Your task to perform on an android device: Make a PXL_20230614_075718185.MP.jpg file name ofline 
Image 0: 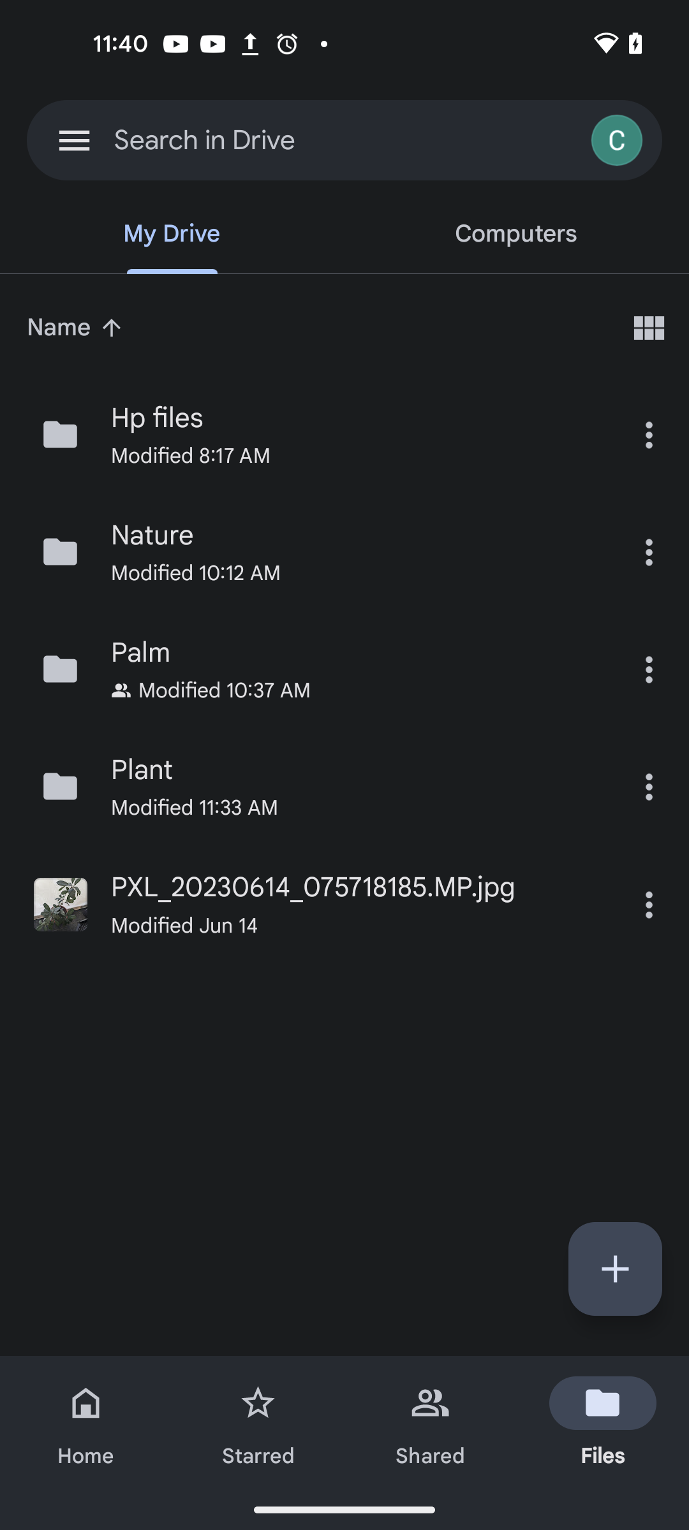
Click on the three dots of the PXL_20230614_075718185.MP.jpg
Step 0: click (648, 905)